Your task to perform on an android device: As quickly as possible, I want to get to Salibury. Utilizing the Omio app, view the bus's information.
Image 0: 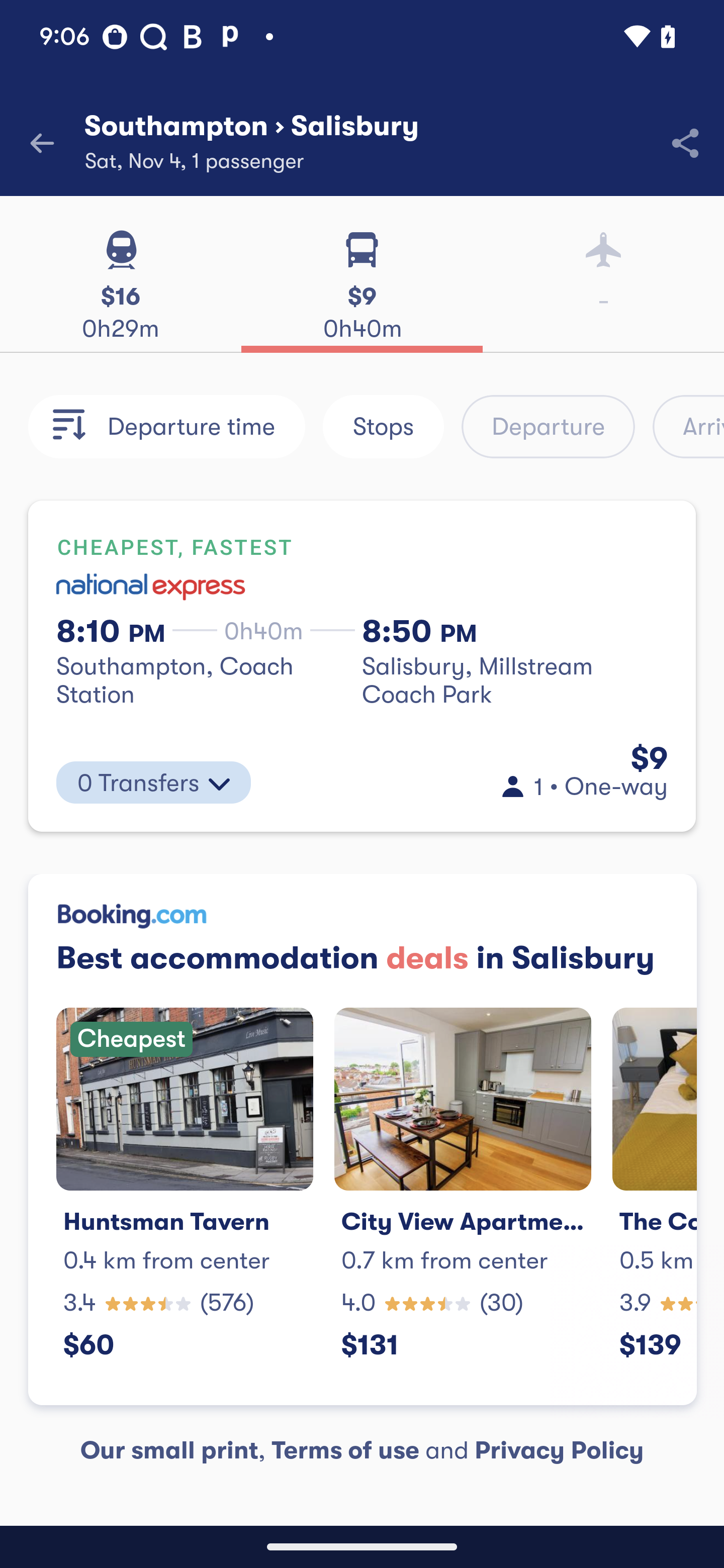
Click on the Cheapest bus to view the details
Step 0: click (150, 586)
Image 1: 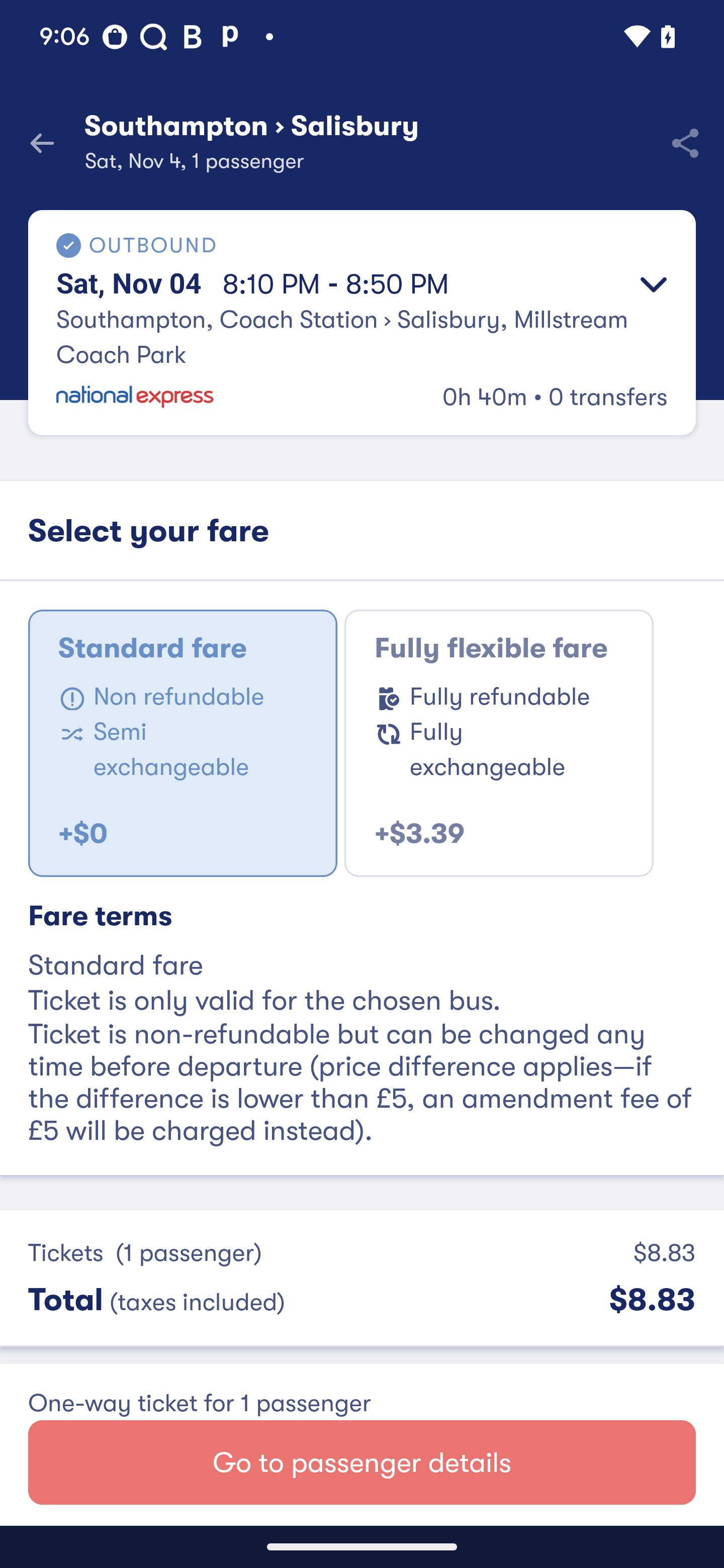
Swipe up on the screen
Step 1: scroll down